Your task to perform on an android device: Open TeraBox app and search for the file named as PXL_20230622_091426104.jpg
Image 0: 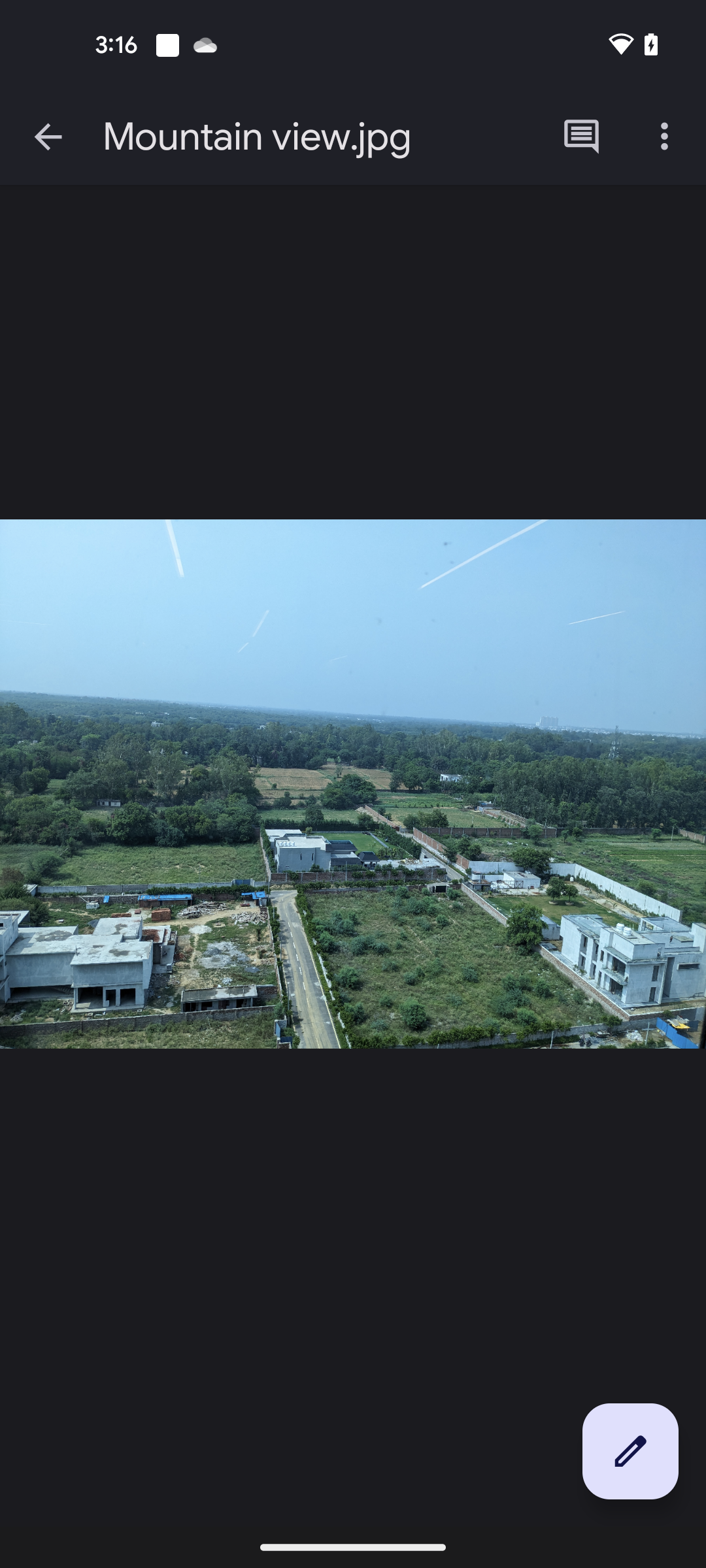
Open TeraBox app
Step 0: open app "TeraBox"
Image 1: 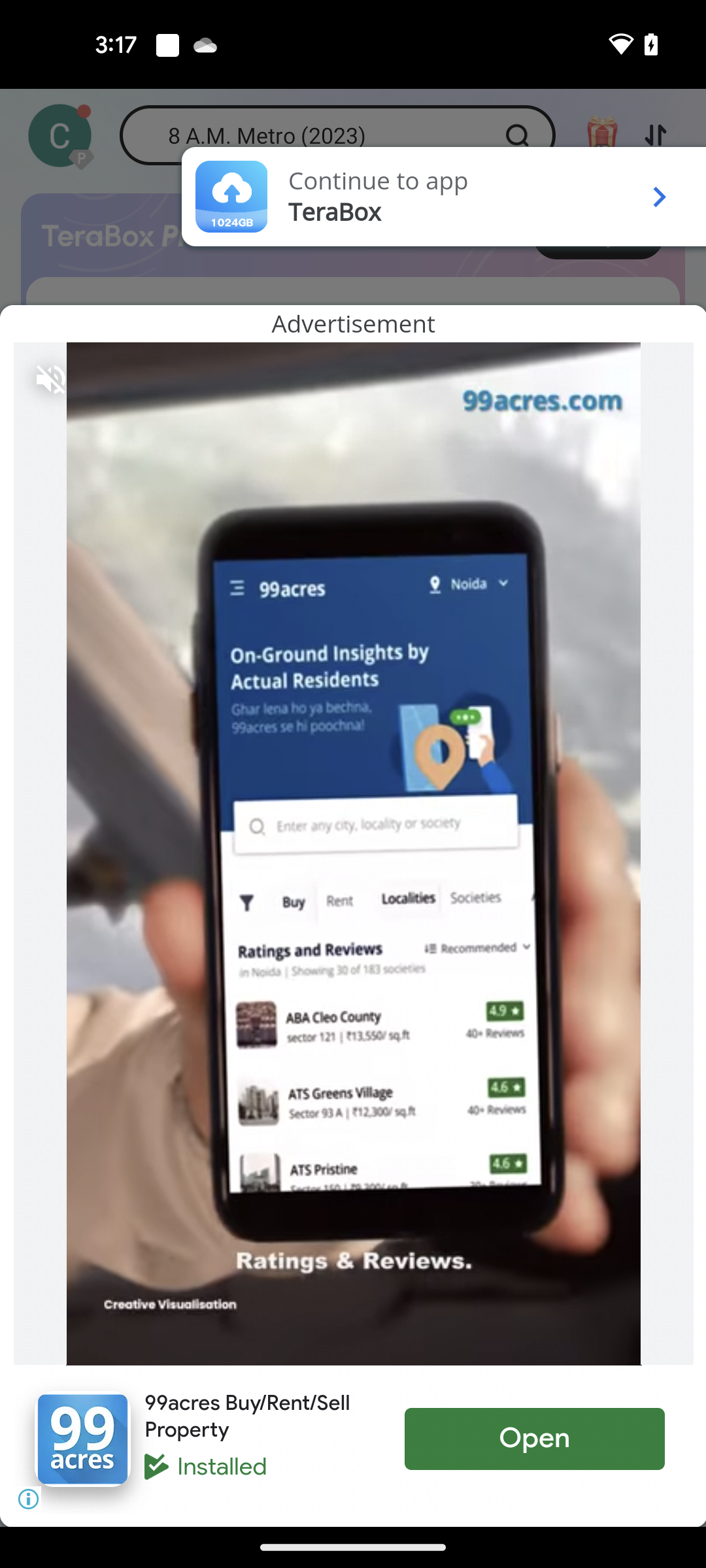
Click on the continue to app option at the top of the screen
Step 1: click (378, 181)
Image 2: 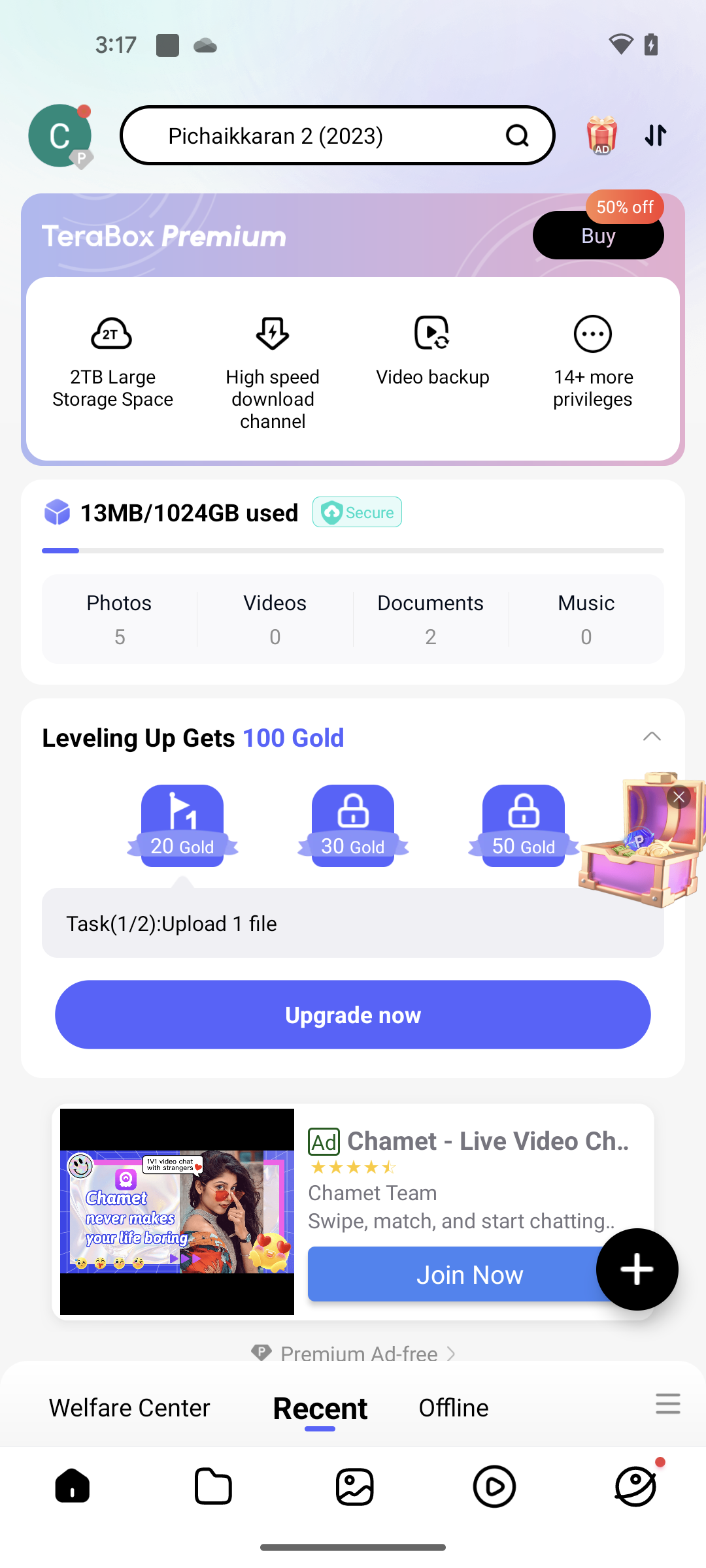
Click on the search bar
Step 2: click (276, 135)
Image 3: 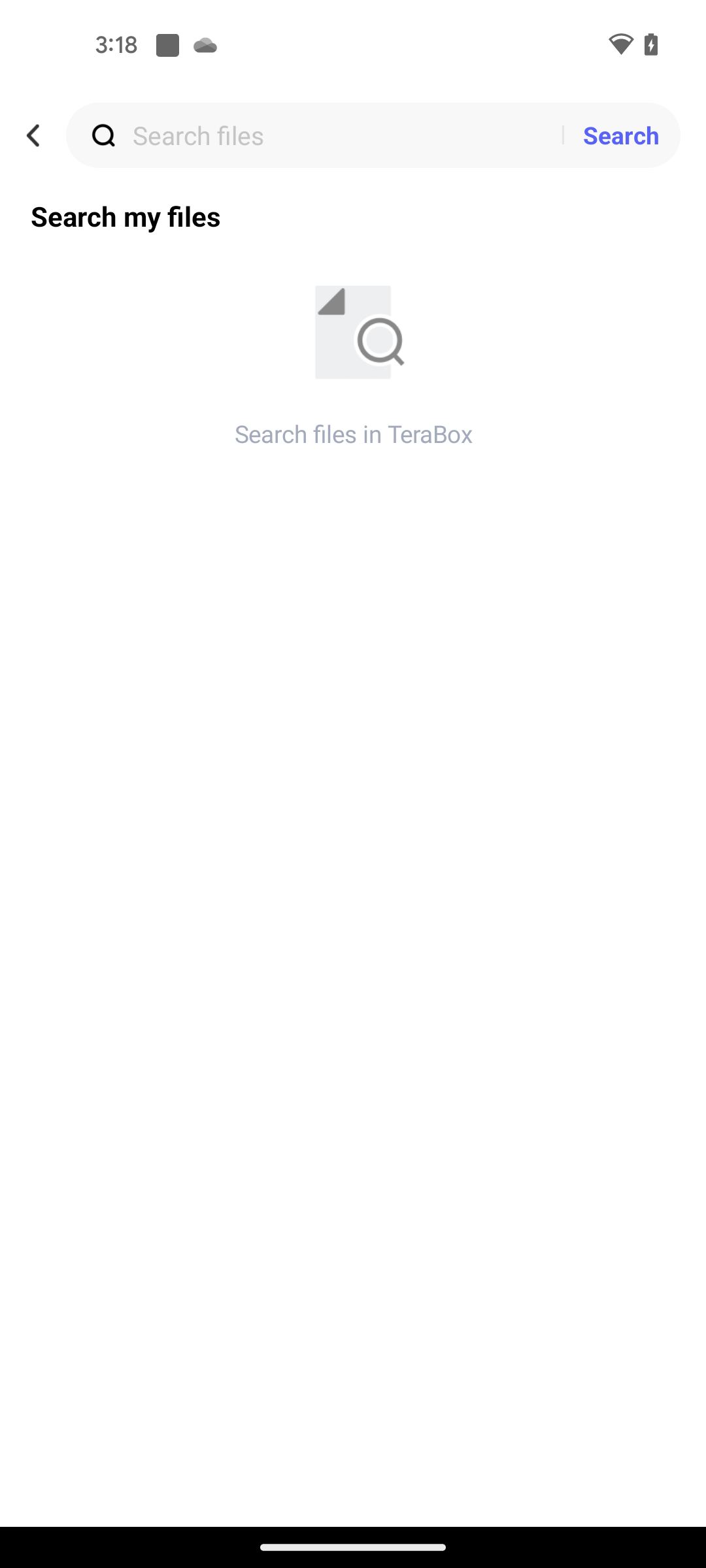
Click on the search bar
Step 3: click (347, 135)
Image 4: 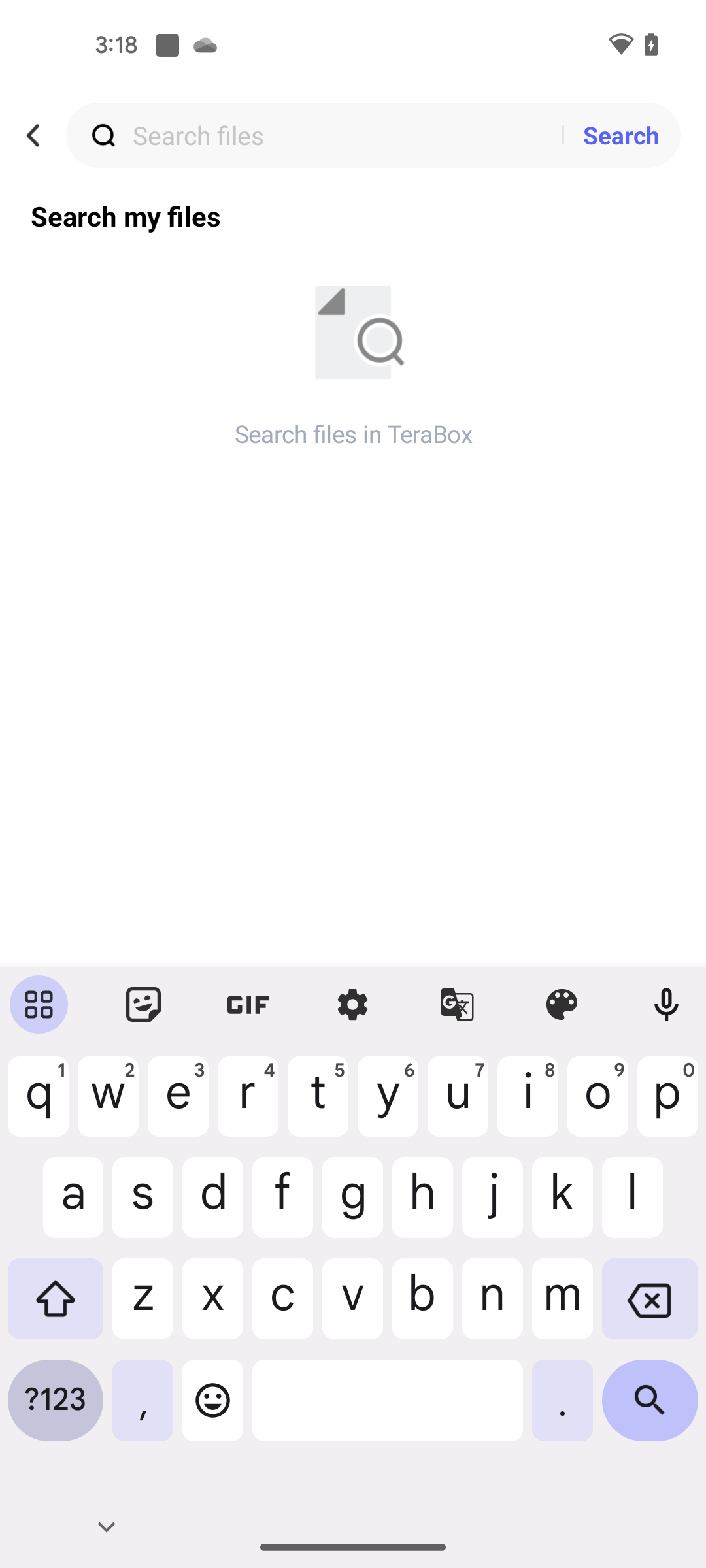
Search for the file named as PXL_20230622_091426104.jpg
Step 4: type "PXL_20230622_091426104.jpg"
Image 5: 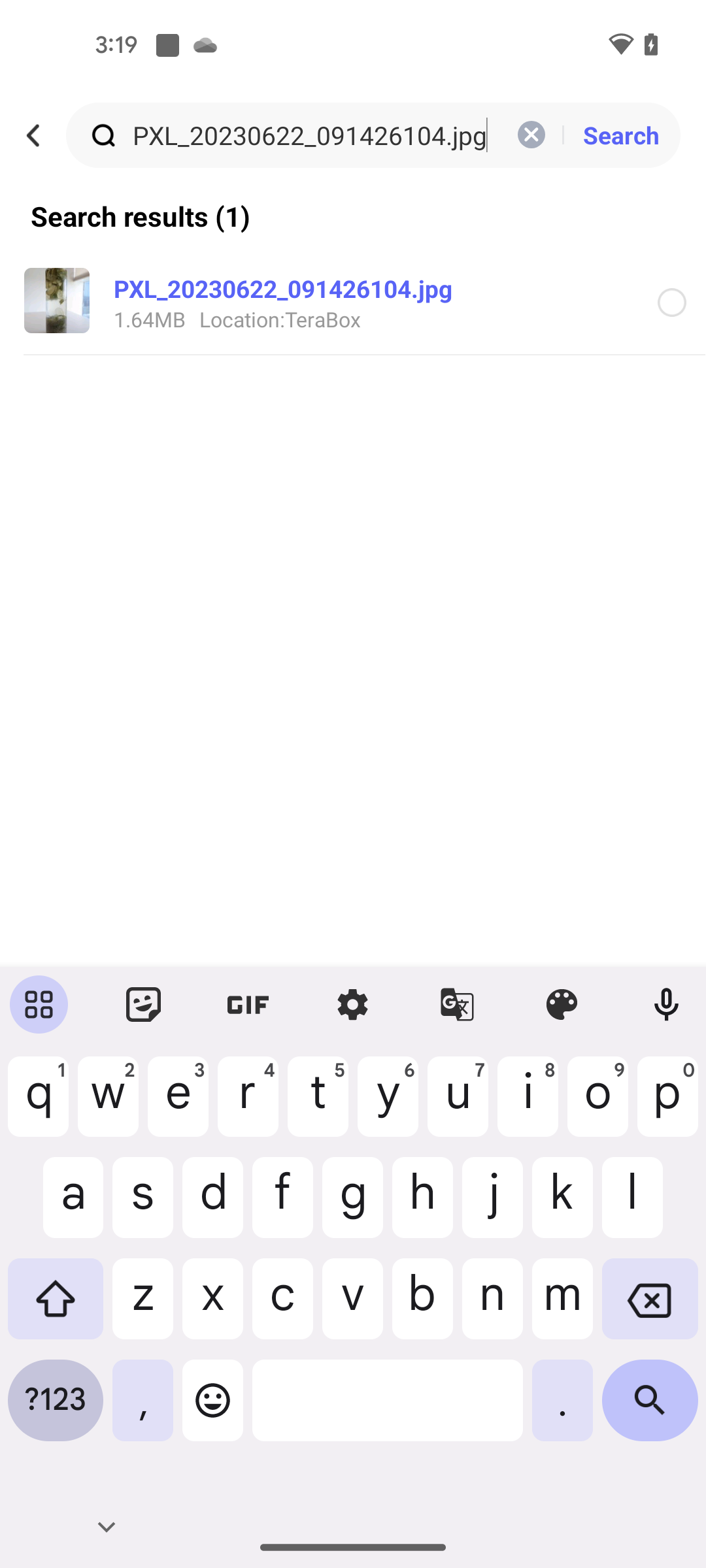
Open the first search result
Step 5: click (150, 319)